Your task to perform on an android device: Open Drawing Pad for Everyone , Share the current opened file to dbwscratch.test.id2@gmail.com via gmail 
Image 0: 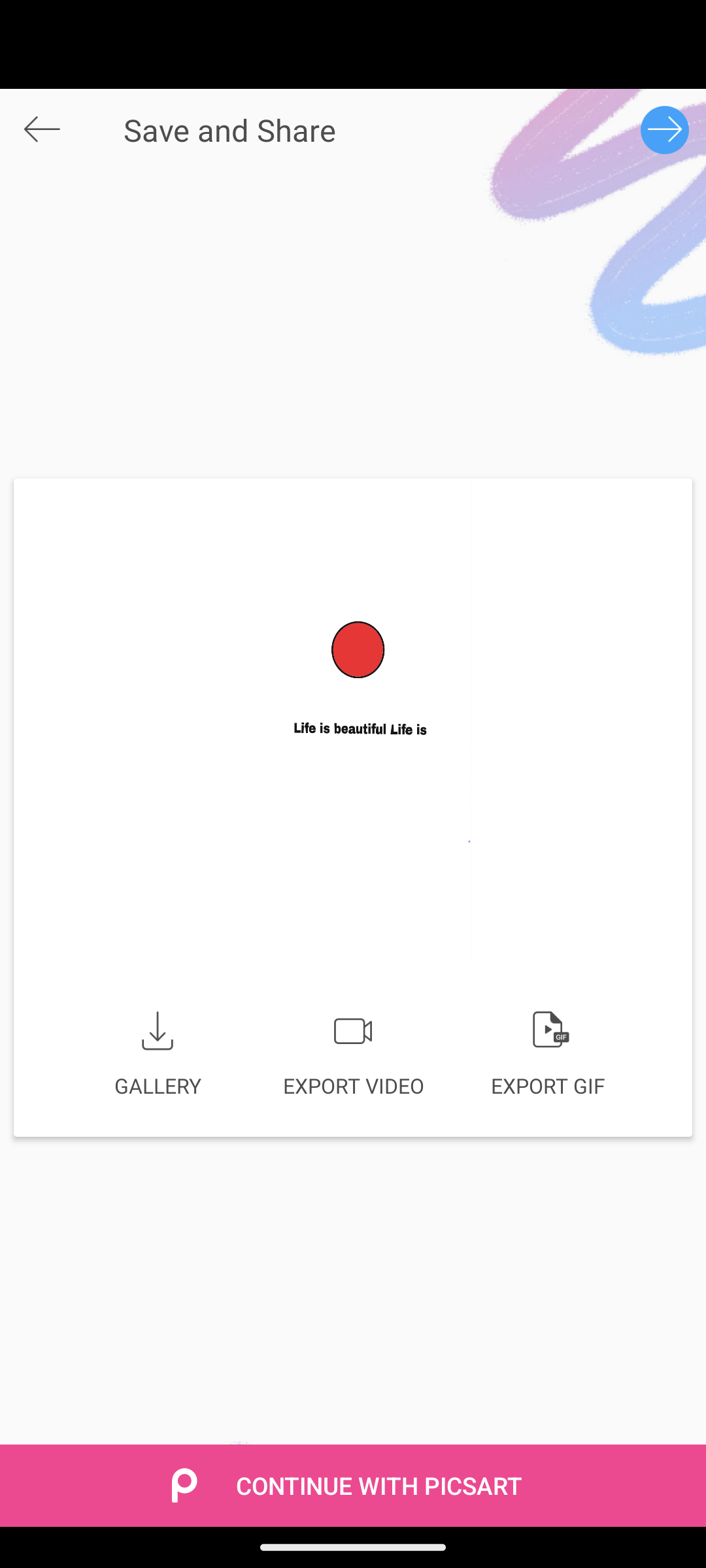
Open Drawing Pad for Everyone app
Step 0: open app "Drawing Pad for Everyone"
Image 1: 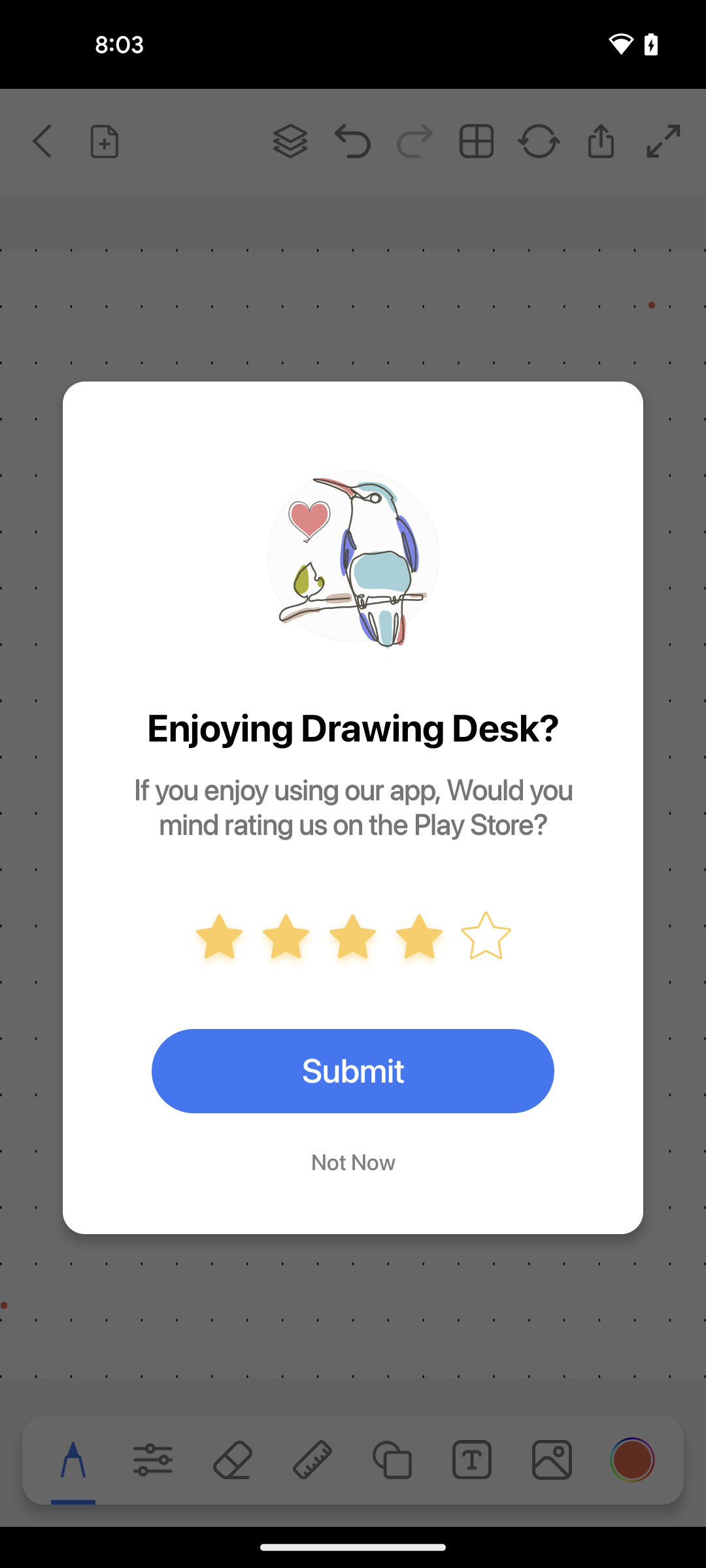
Click on the Not Now at the pop up window
Step 1: click (352, 1162)
Image 2: 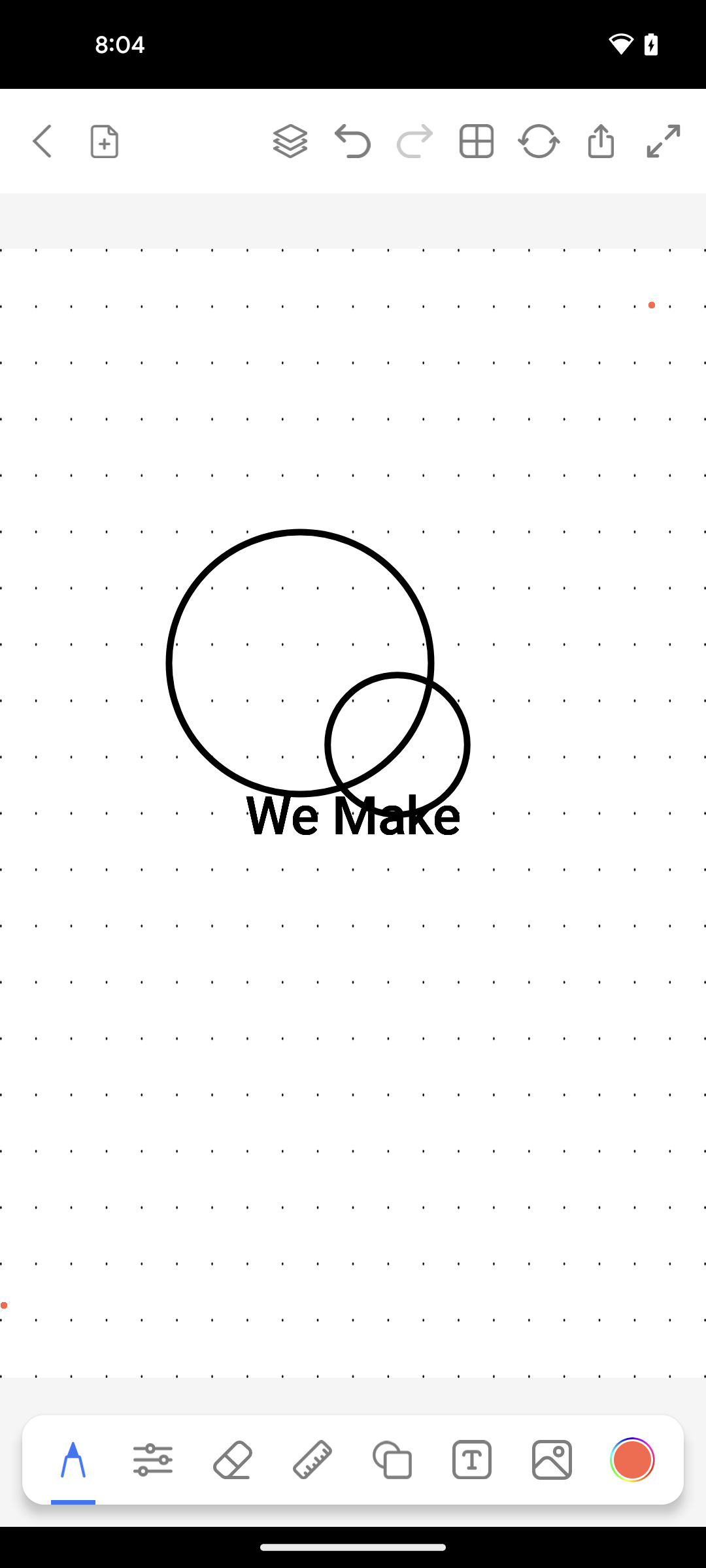
Click on the send icon at the top of the window
Step 2: click (600, 141)
Image 3: 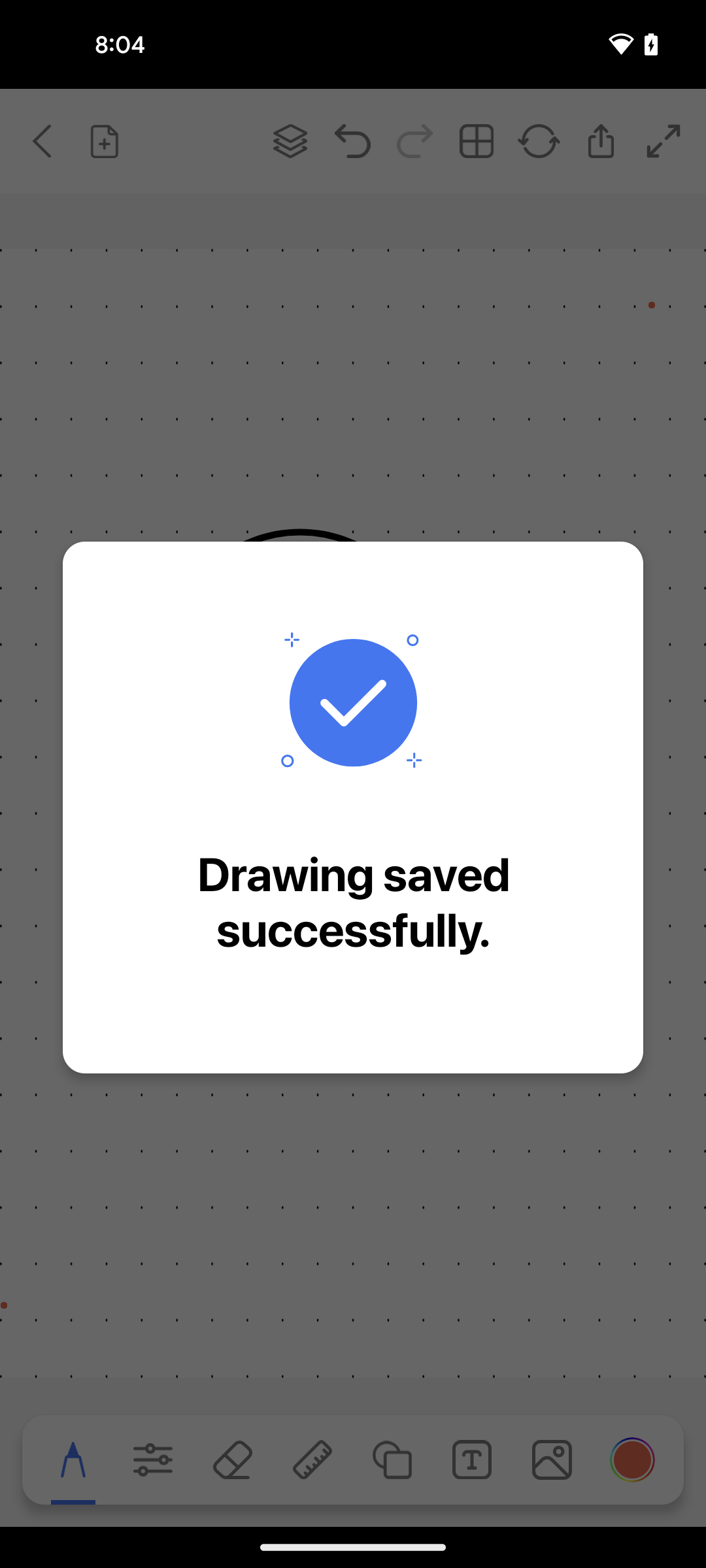
Click on the send icon at the top of the window
Step 3: wait
Image 4: 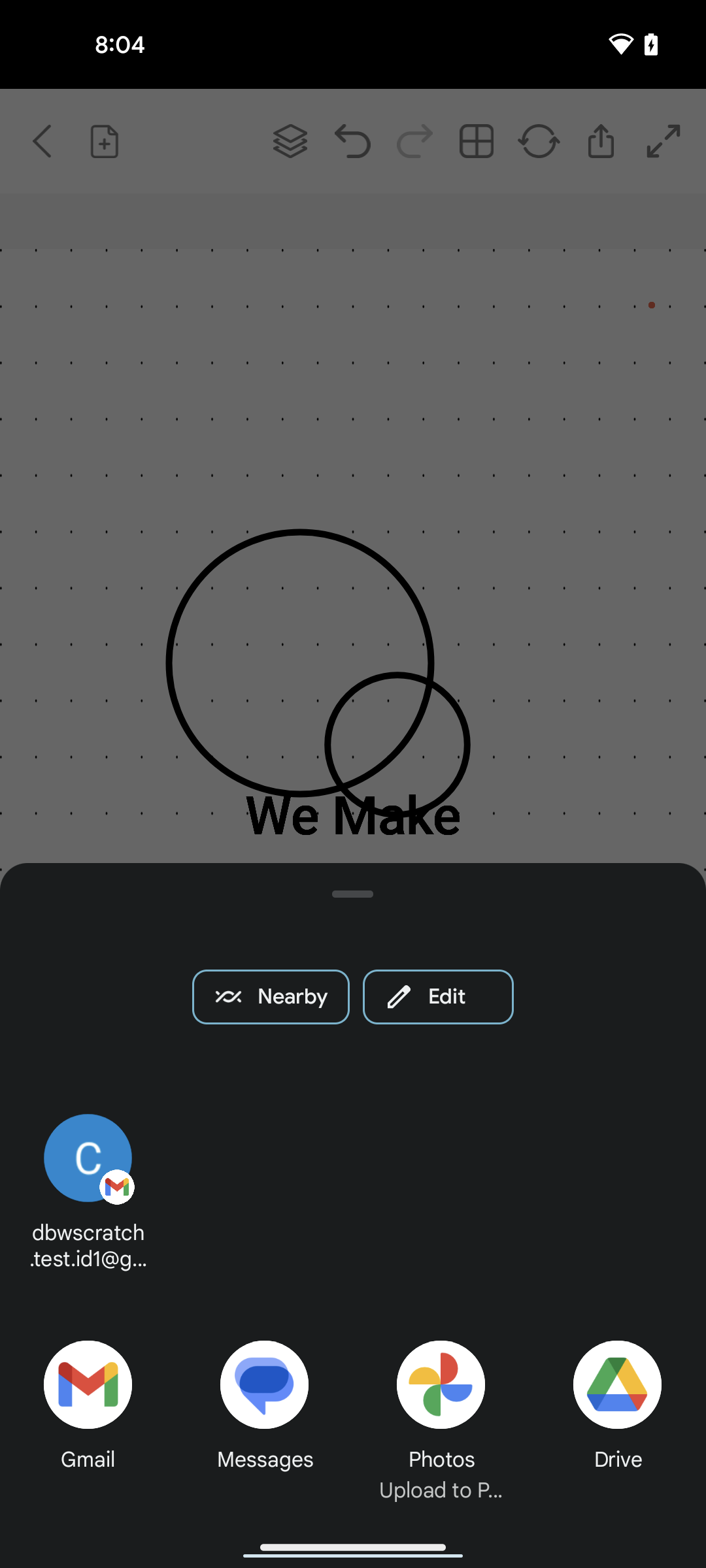
Click on the gmail
Step 4: click (87, 1384)
Image 5: 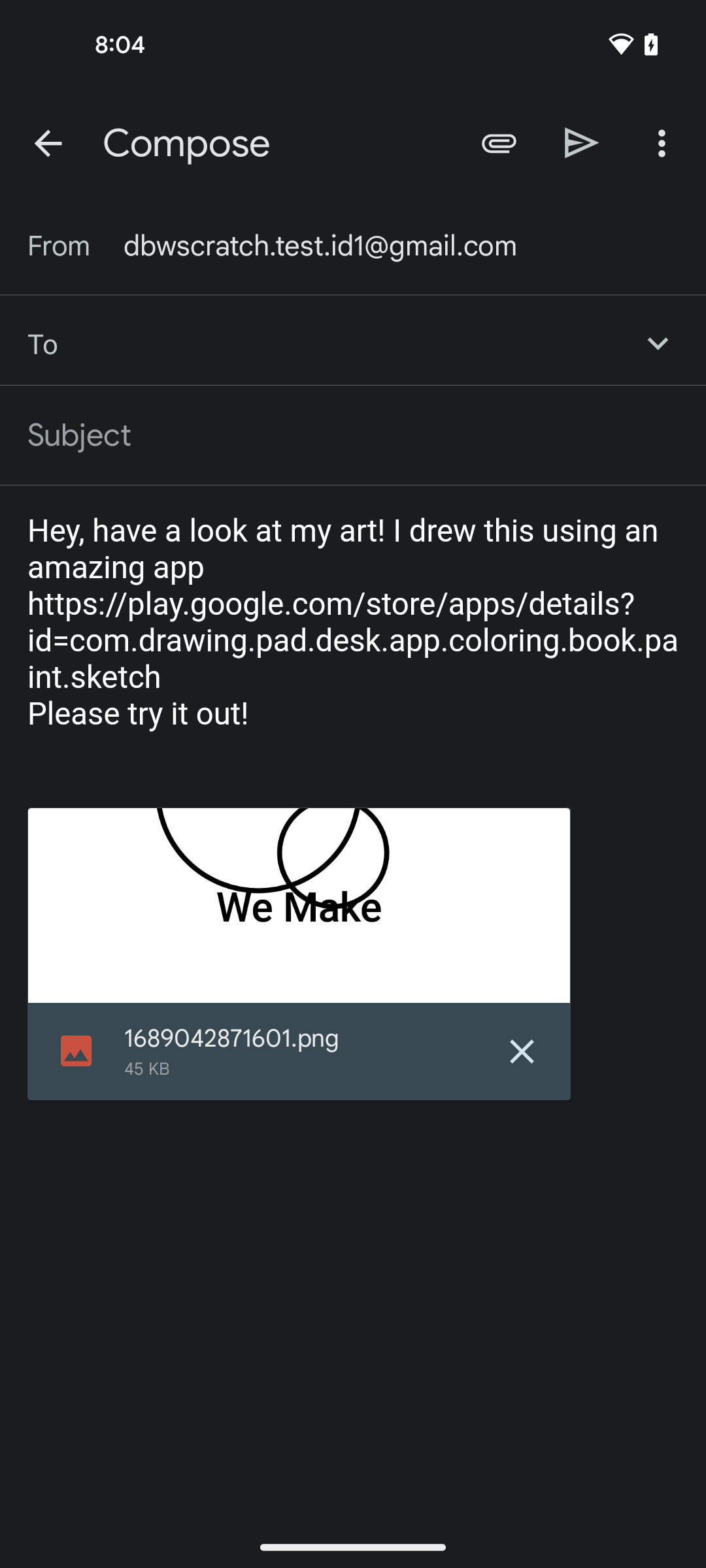
Click on the mail to section
Step 5: click (351, 343)